Your task to perform on an android device: I want to view the most recent photos captured with my phone camera.
Image 1: 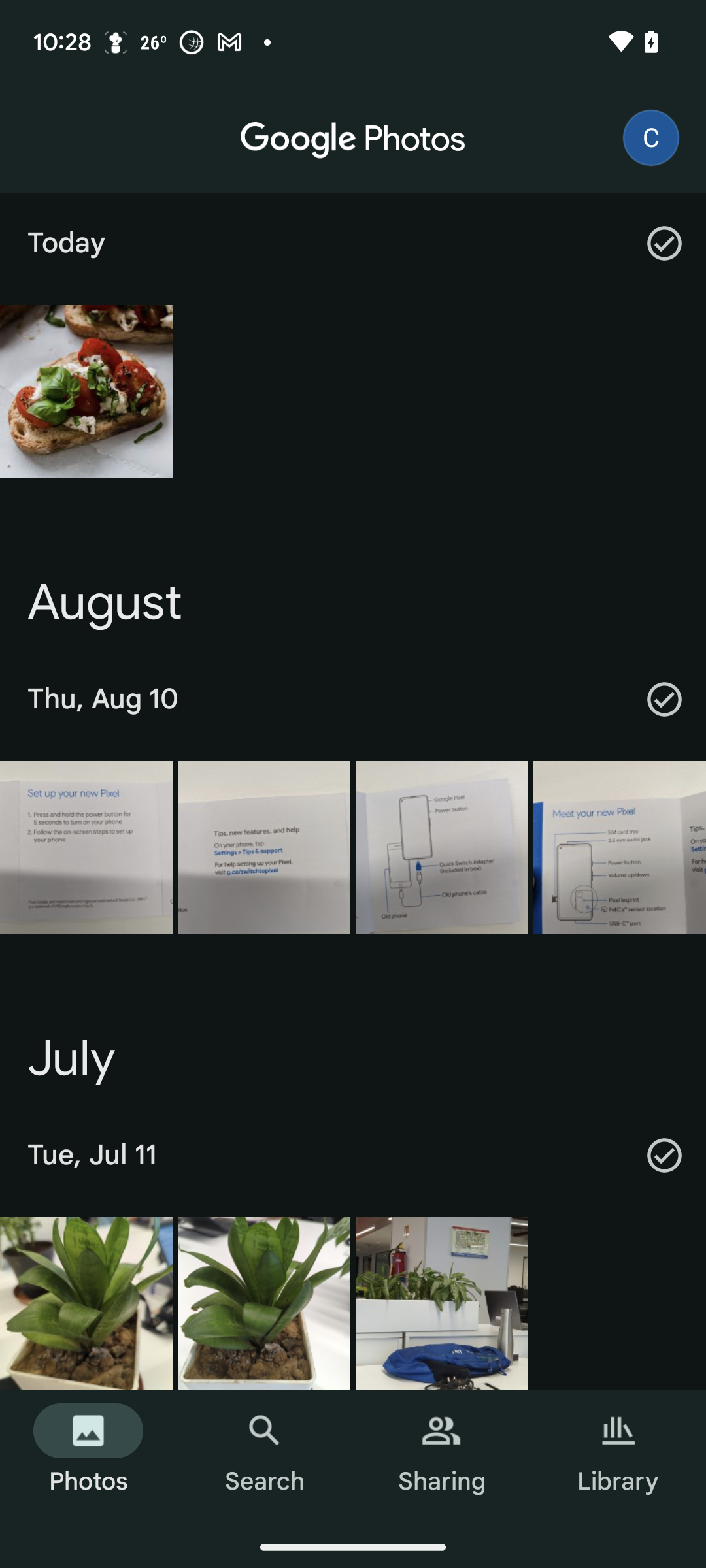
Open the first image of today
Step 1: click (86, 391)